Your task to perform on an android device: Launch Youtube and play Top 10 things to do in singapore | travel guide  make sure to turn on subtitles and set playback to 1.5x
Image 0: 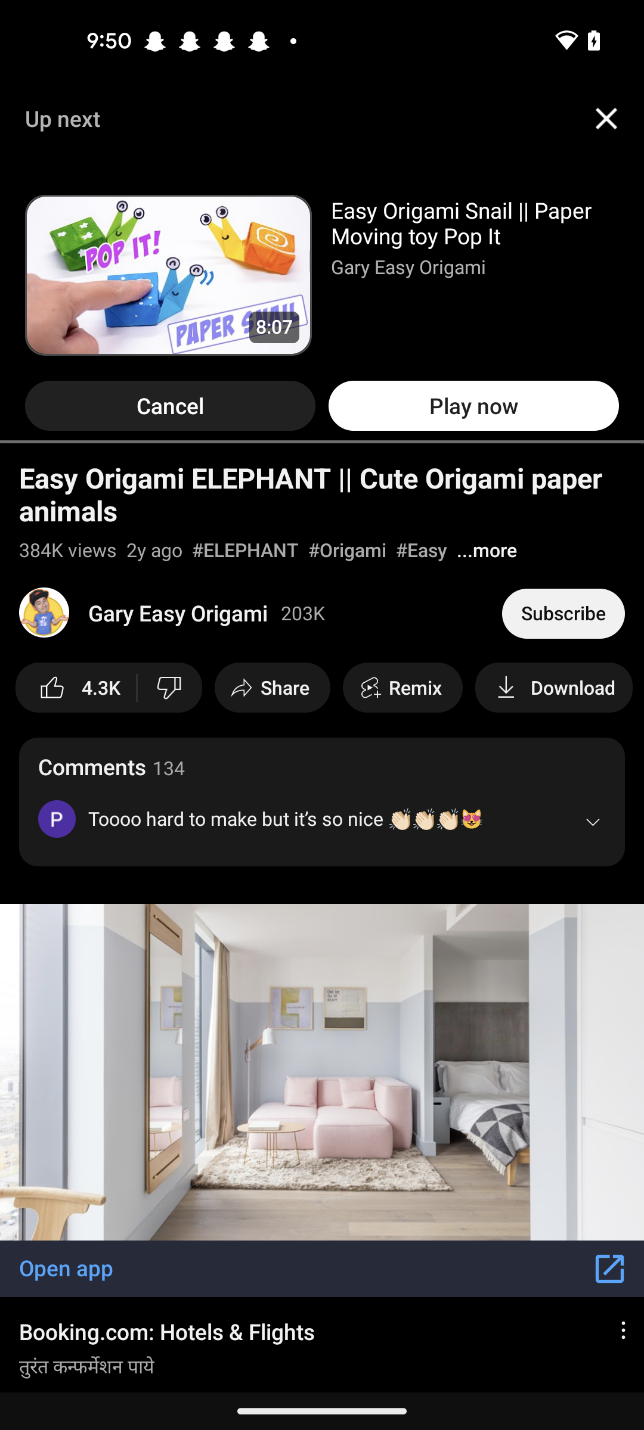
Go back to previous page 
Step 0: press back button
Image 1: 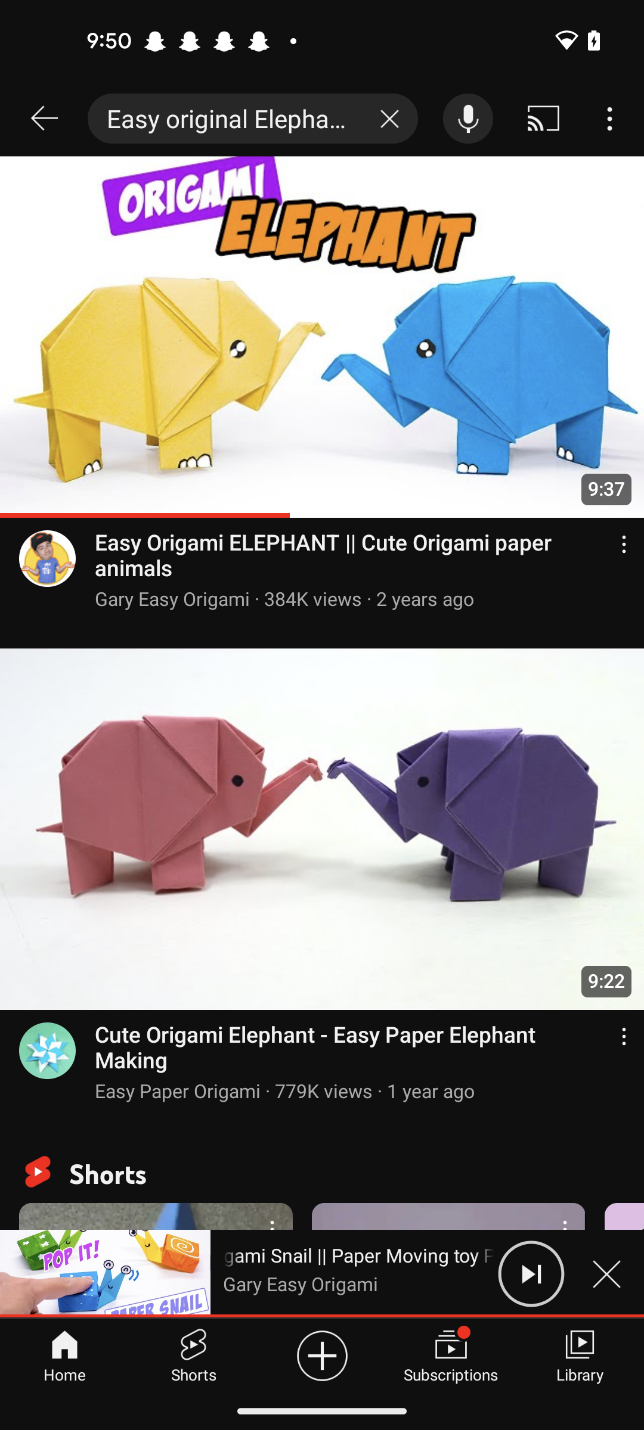
Close the minimize video at the bottom of the screen 
Step 1: click (624, 1260)
Image 2: 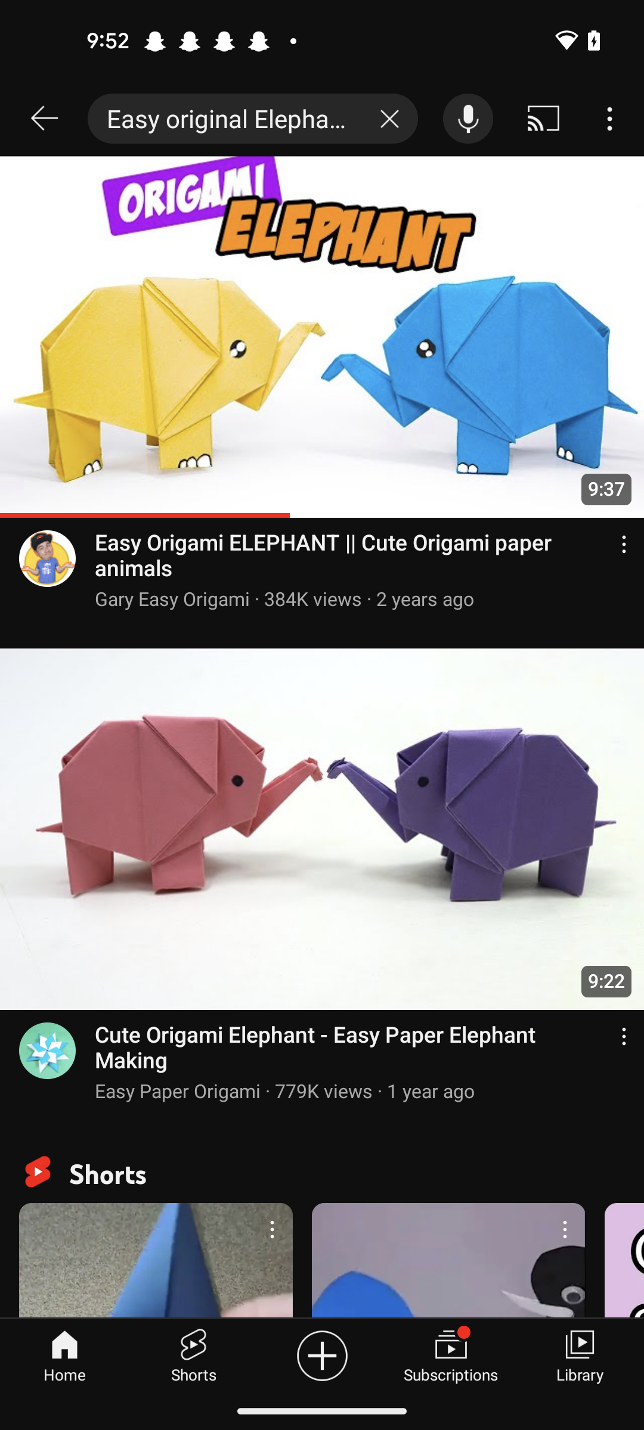
Clear the search bar at the top of the screen 
Step 2: click (393, 119)
Image 3: 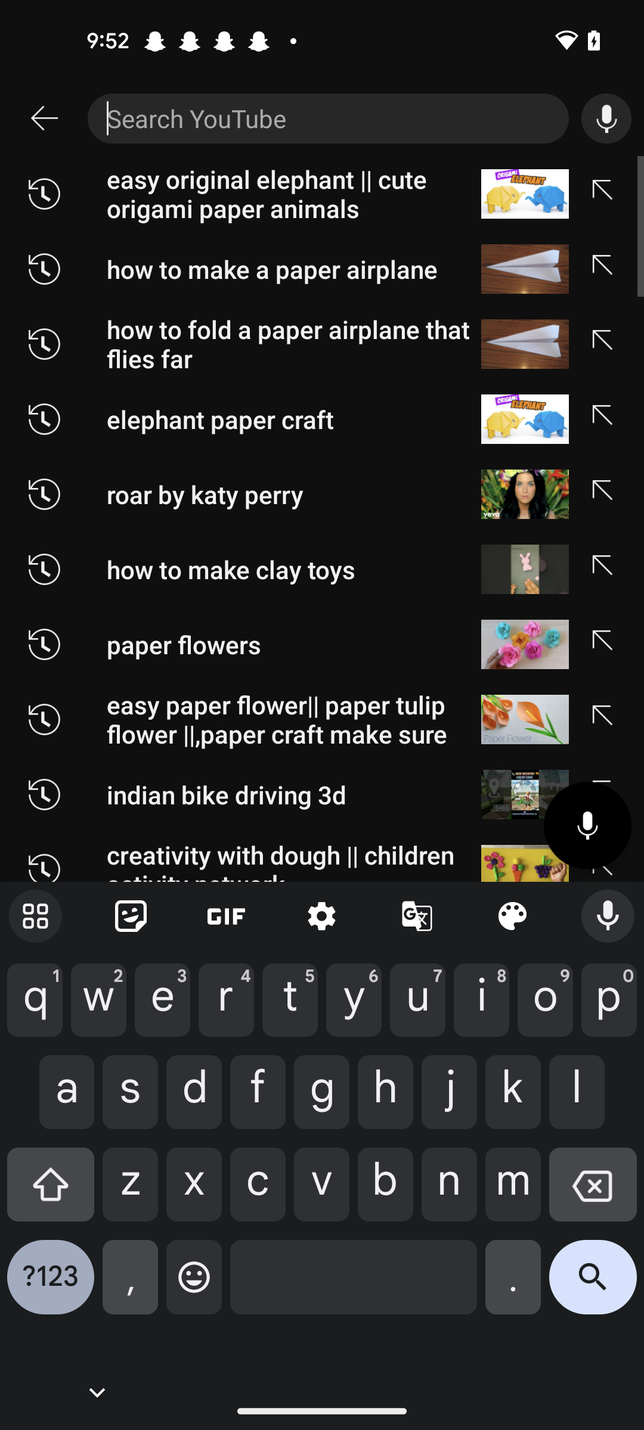
Enter a Top 10 things to do in singapore | travel guide
Step 3: type "Top 10 things to do in singapore | travel guide"
Image 4: 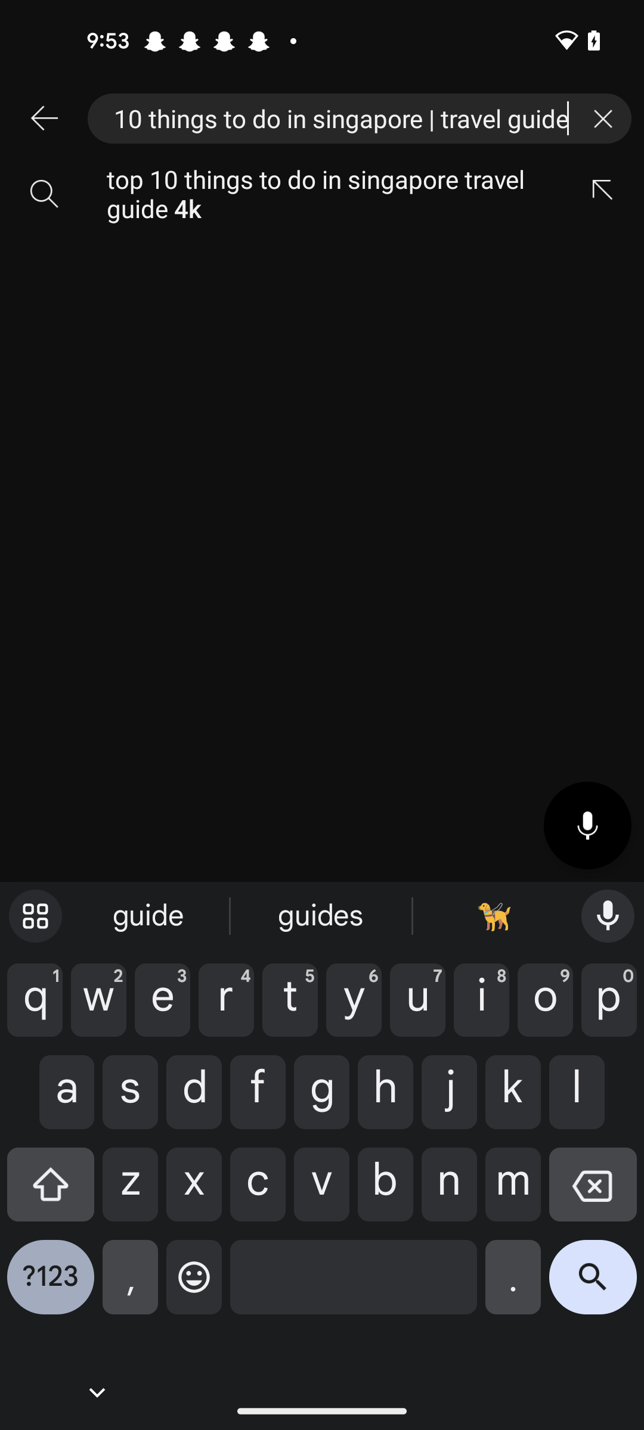
Click on the suggested result 
Step 4: click (325, 194)
Image 5: 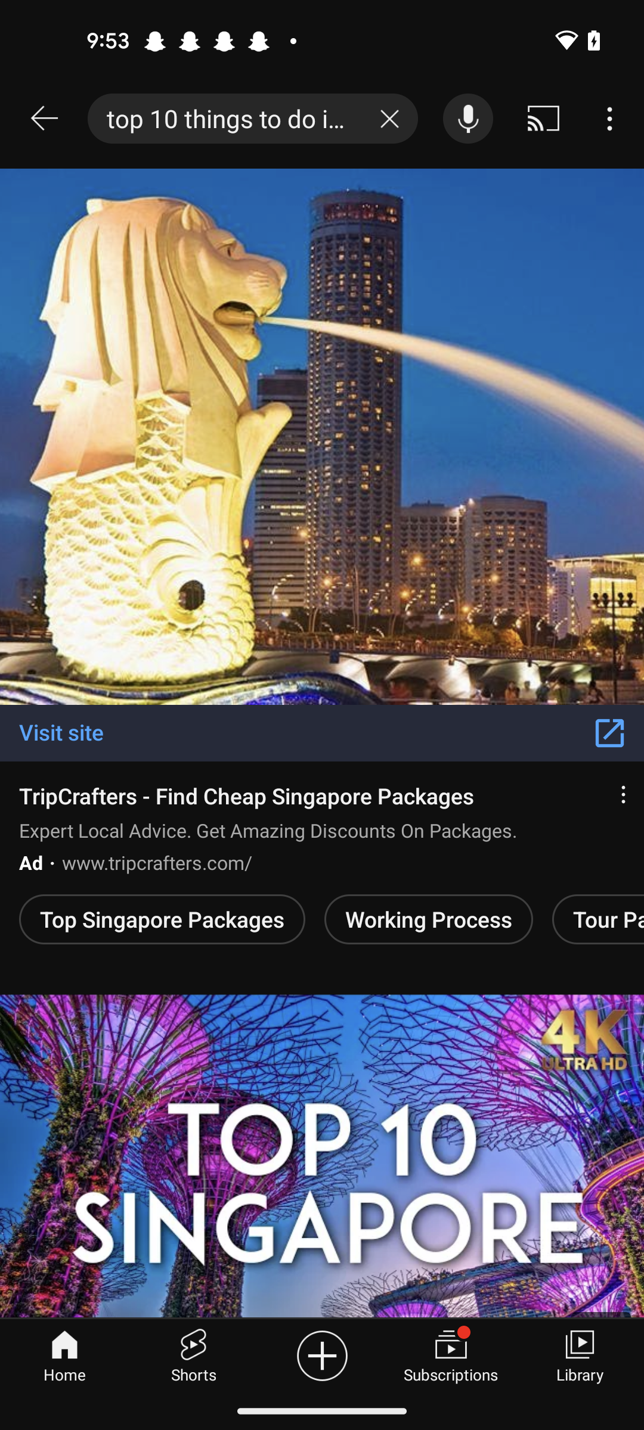
Swipe up 
Step 5: scroll down
Image 6: 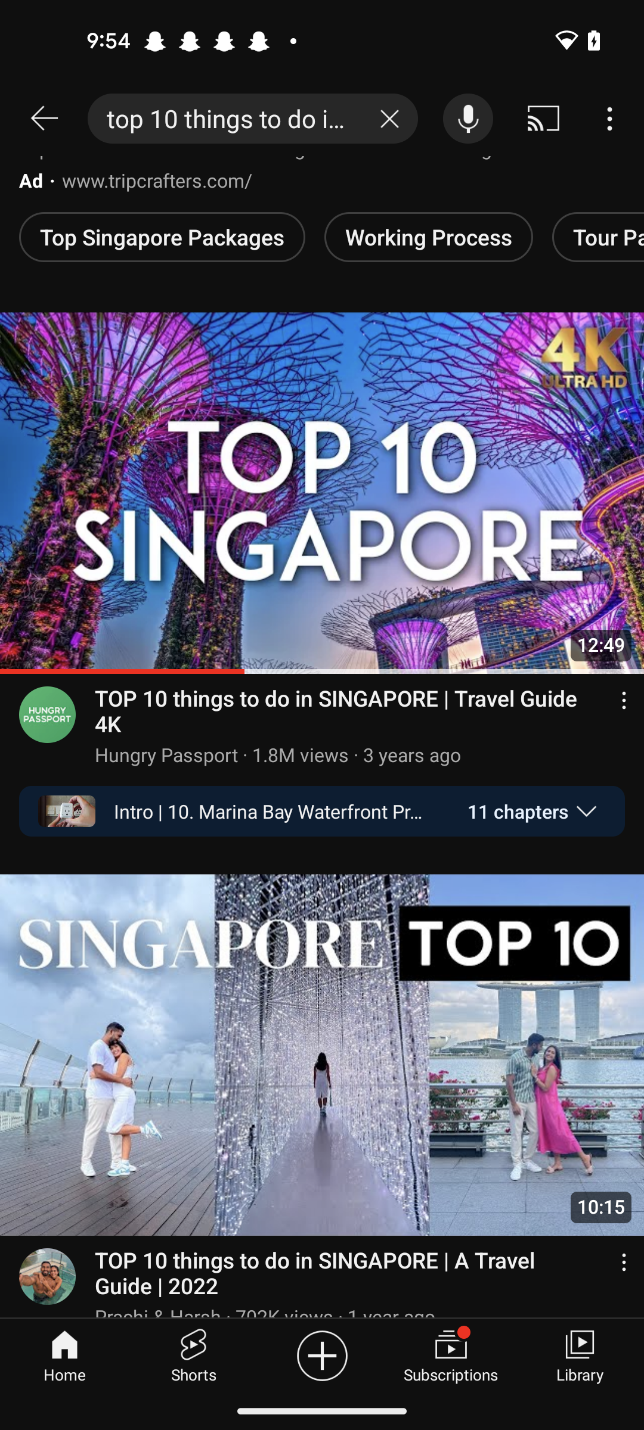
Click on the Top 10 things to do in singapore | travel guide
Step 6: click (322, 549)
Image 7: 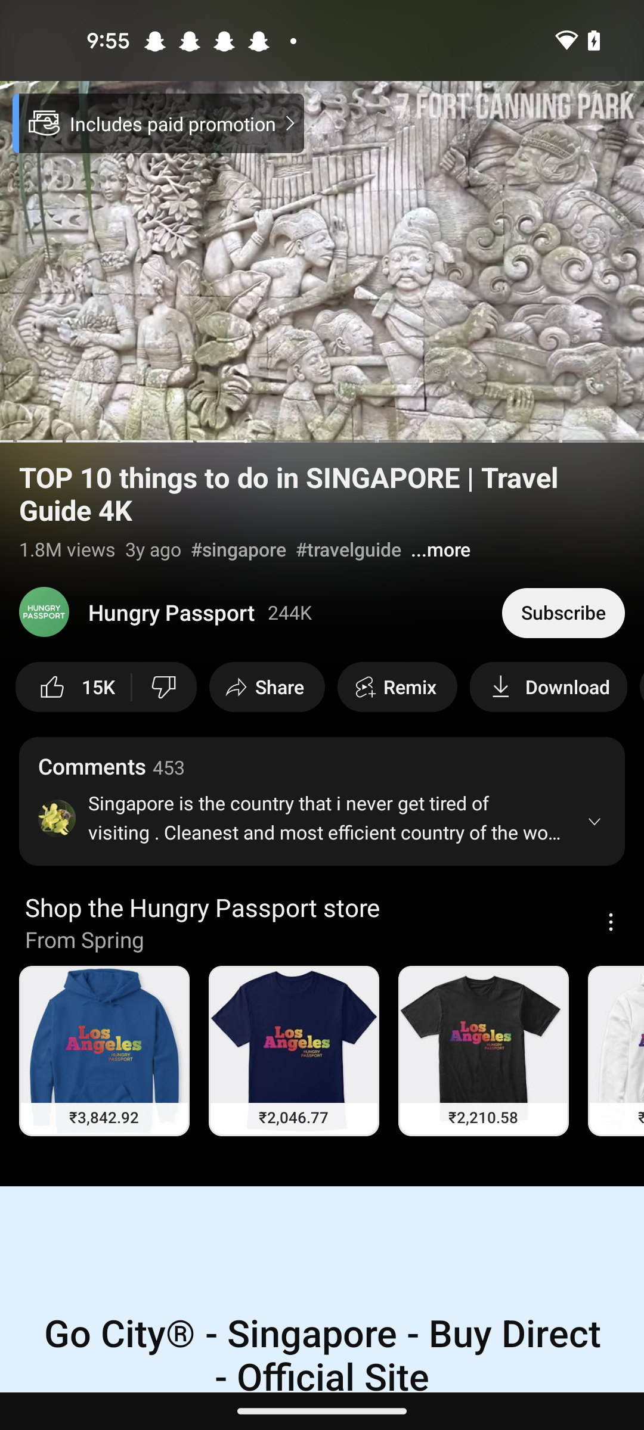
Click on the video control
Step 7: click (322, 262)
Image 8: 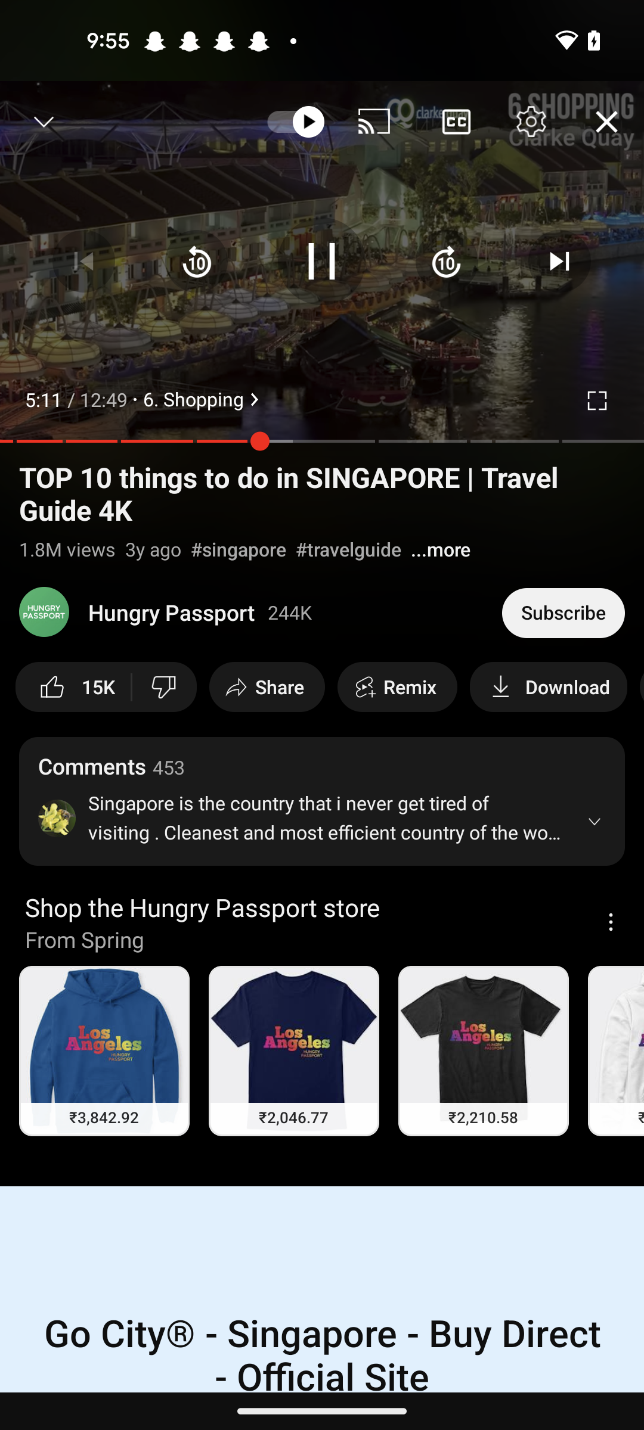
Click on the subtitles tab
Step 8: click (456, 121)
Image 9: 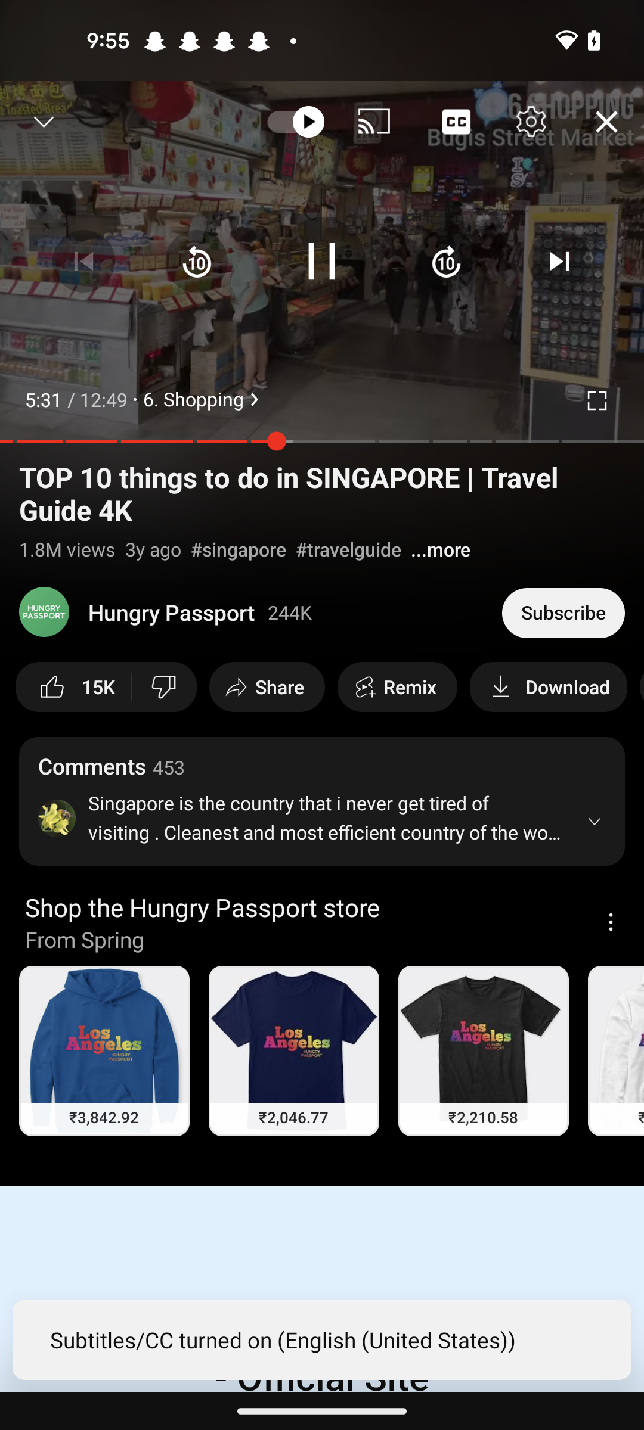
Click on the Setting icon of the screen 
Step 9: click (531, 121)
Image 10: 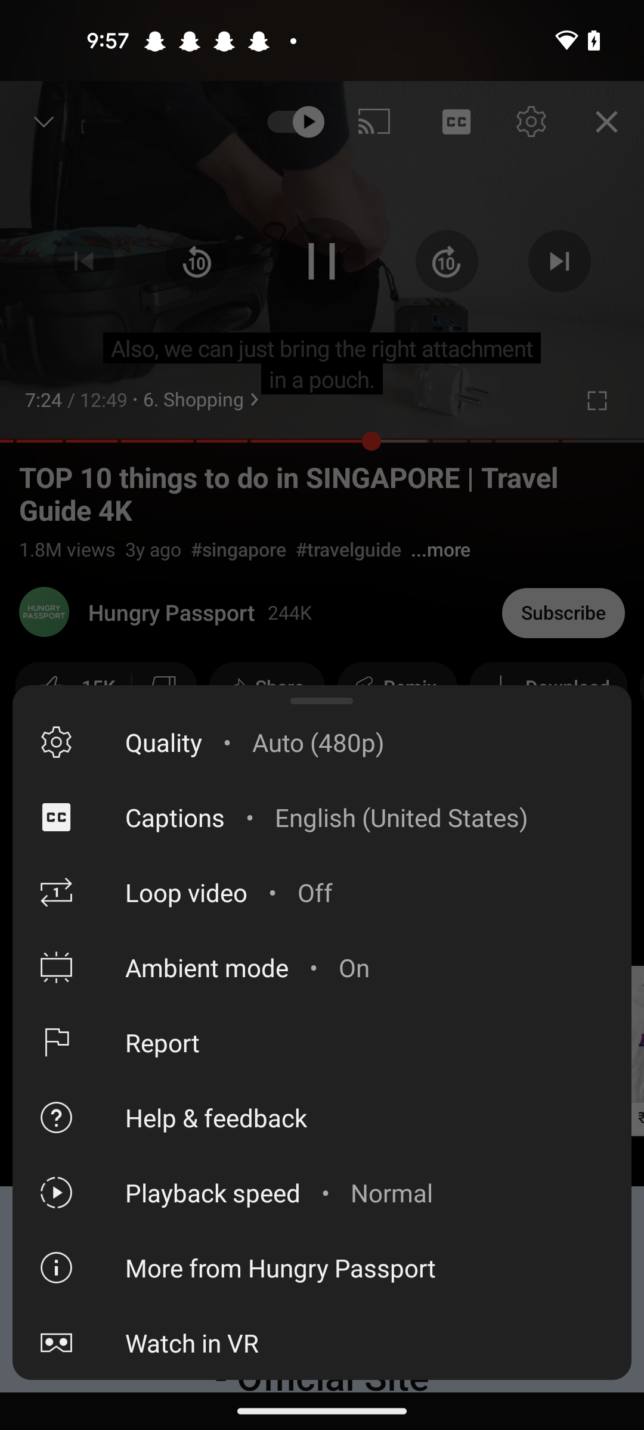
open the playback speed option
Step 10: click (322, 1192)
Image 11: 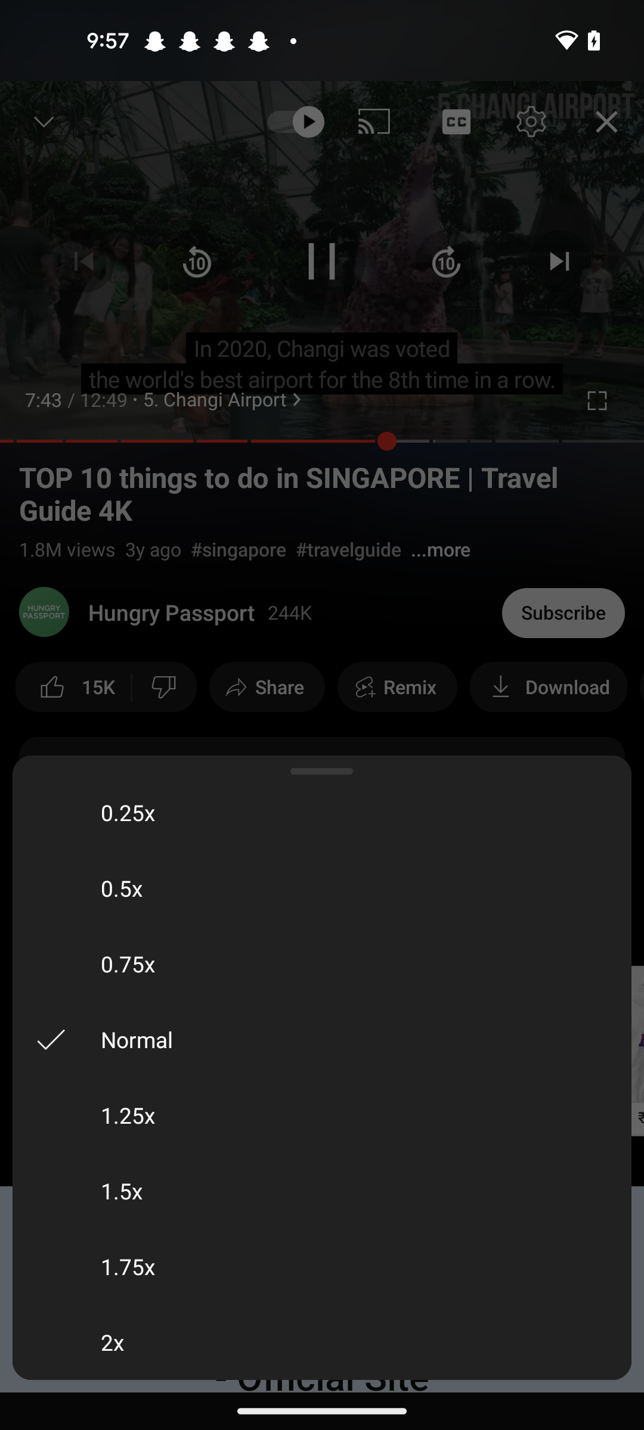
Select the 1.5x option
Step 11: click (322, 1190)